Your task to perform on an android device: In the Yowindow weather app, go to the settings and click on the notification to toggle on notifications for Umberalla reminders and sudden warnings or cooling in the warnings section.
Image 0: 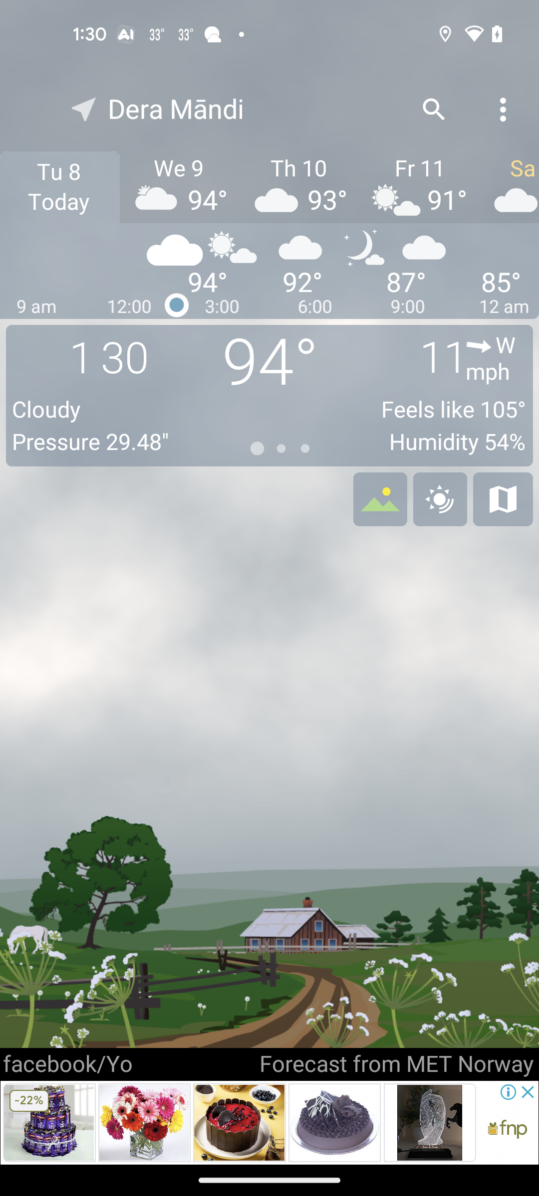
Click on the three vertical dots at the top right of the screen.
Step 0: click (504, 112)
Image 1: 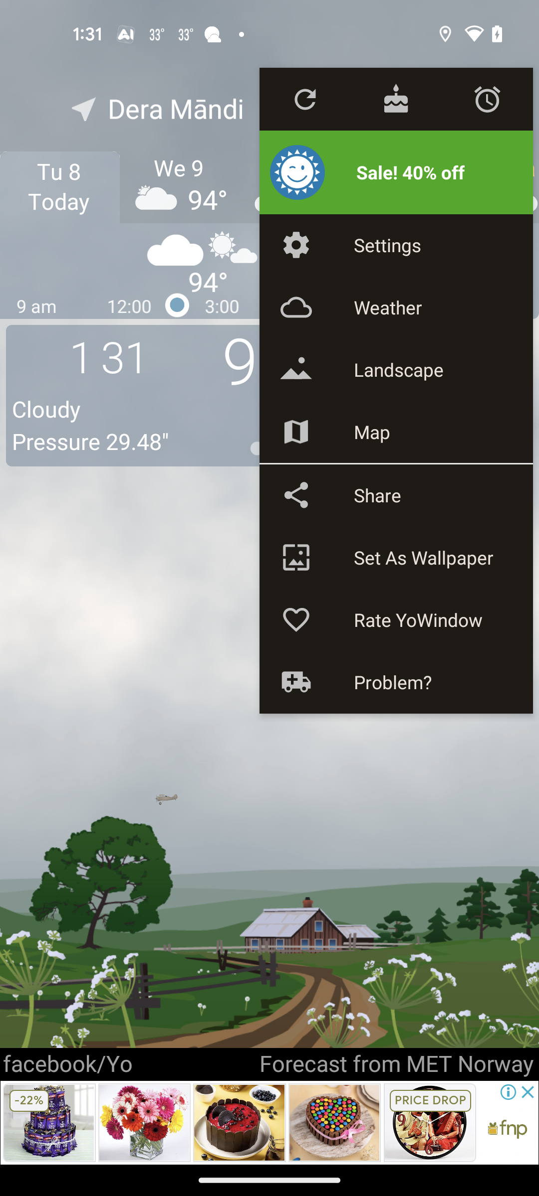
Click on the settings.
Step 1: click (387, 245)
Image 2: 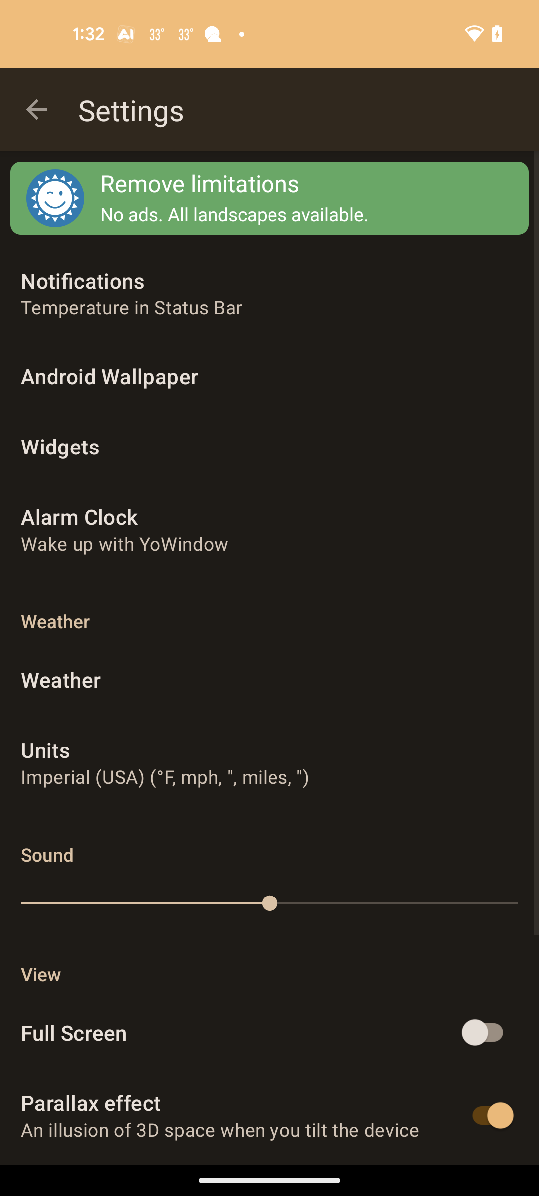
Click on the notifications button.
Step 2: click (131, 307)
Image 3: 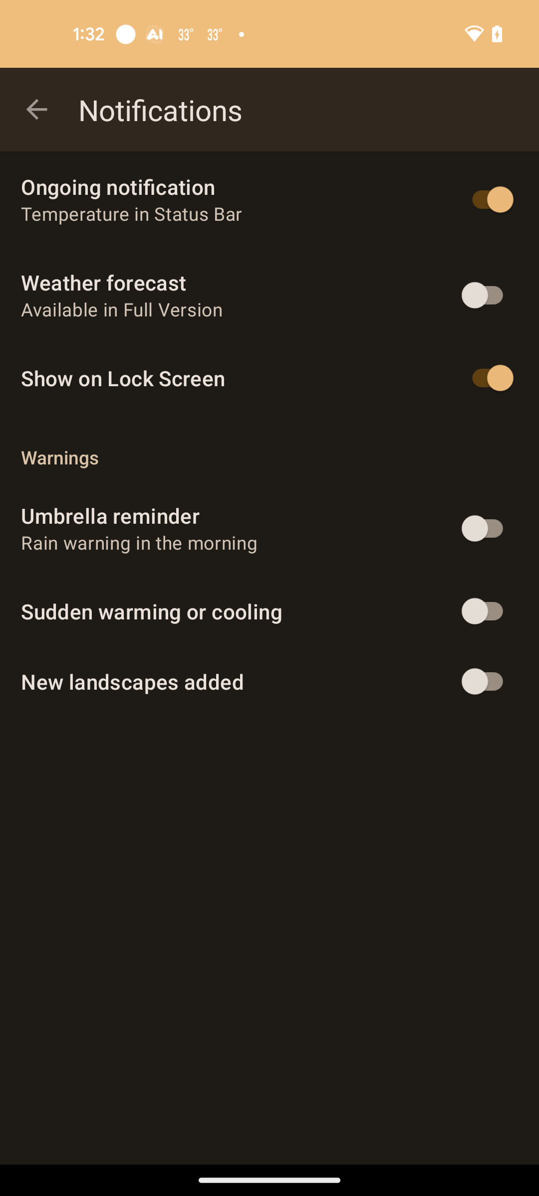
Toggle on the umbrella reminder and sudden warming or coiling to get alert for the same. 
Step 3: click (487, 528)
Image 4: 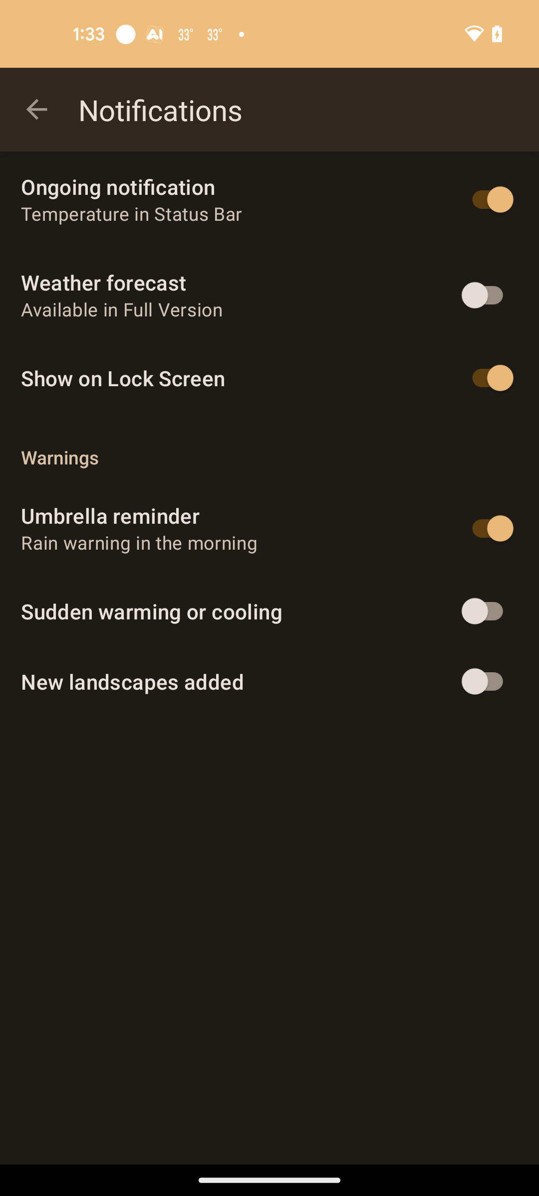
Toggle on the umbrella reminder and sudden warming or coiling to get alert for the same. 
Step 4: click (487, 611)